Your task to perform on an android device: Make a copy of the PXL_20230614_075718185.MP.jpg to palm folder 
Image 0: 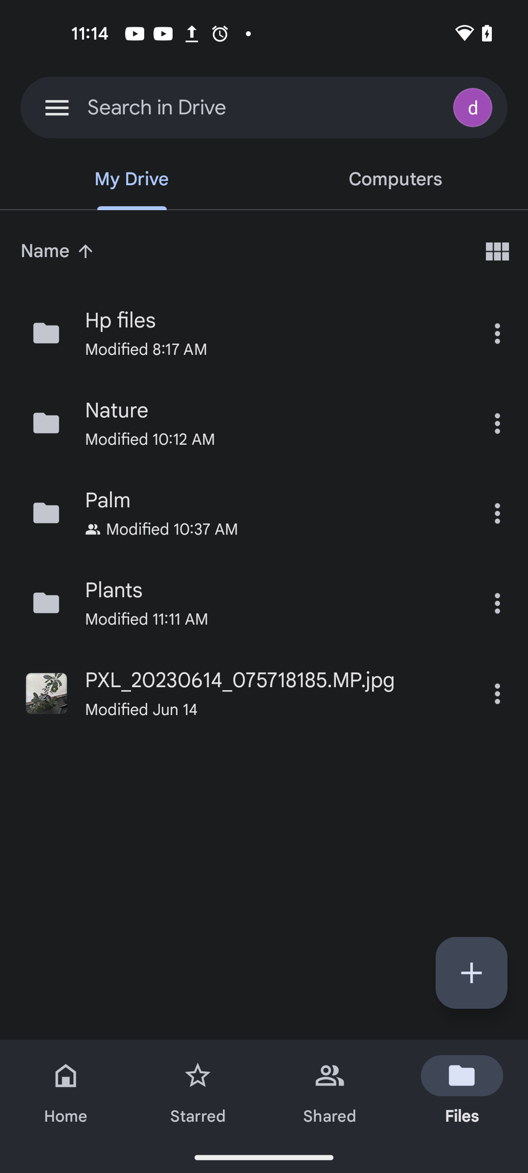
Click on the three dots of the PXL_20230614_075718185.MP.jpg 
Step 0: click (497, 694)
Image 1: 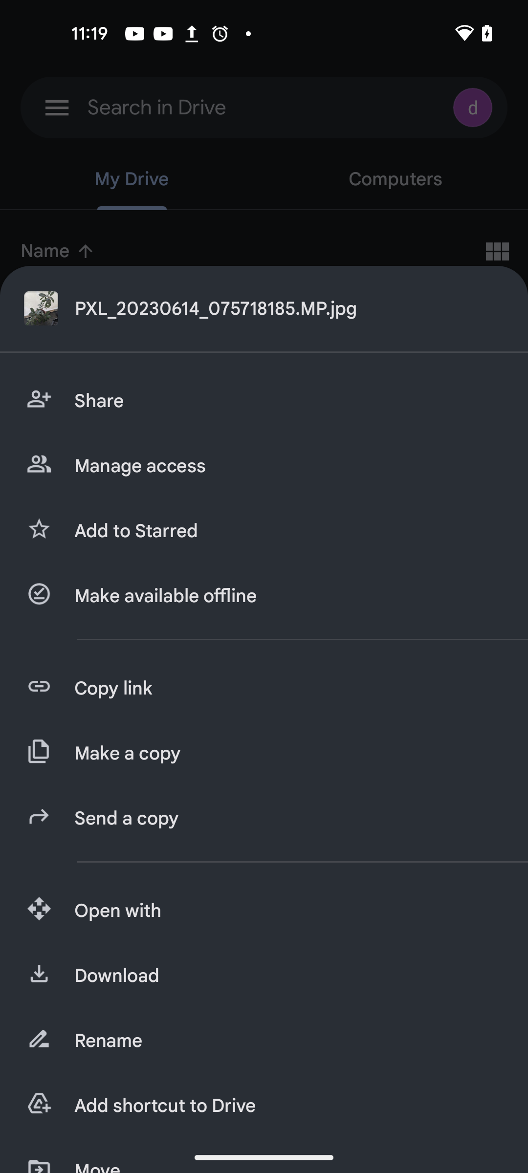
Click on the Make a copy icon
Step 1: click (286, 753)
Image 2: 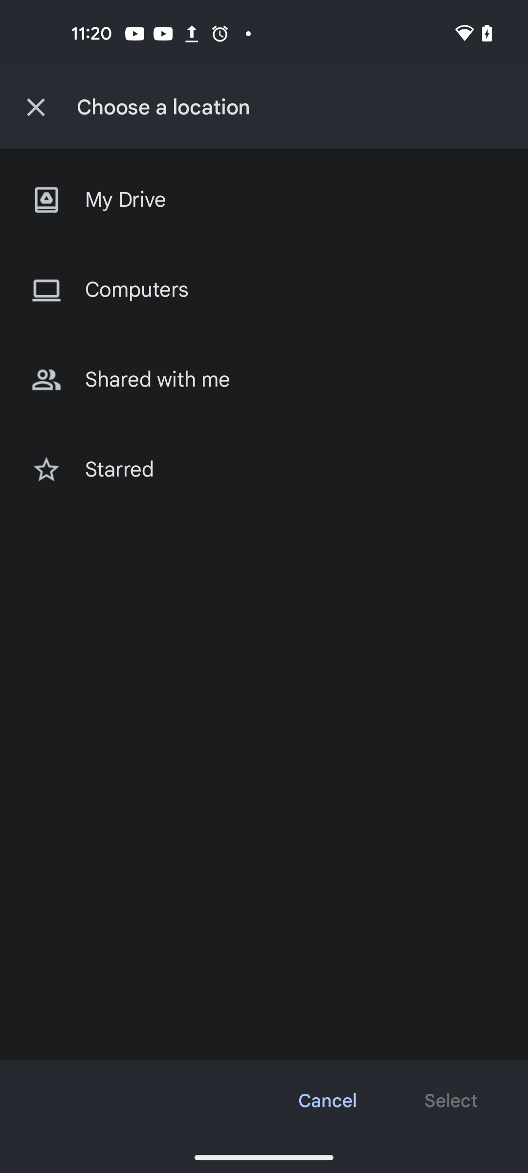
Click on My drive option 
Step 2: click (275, 200)
Image 3: 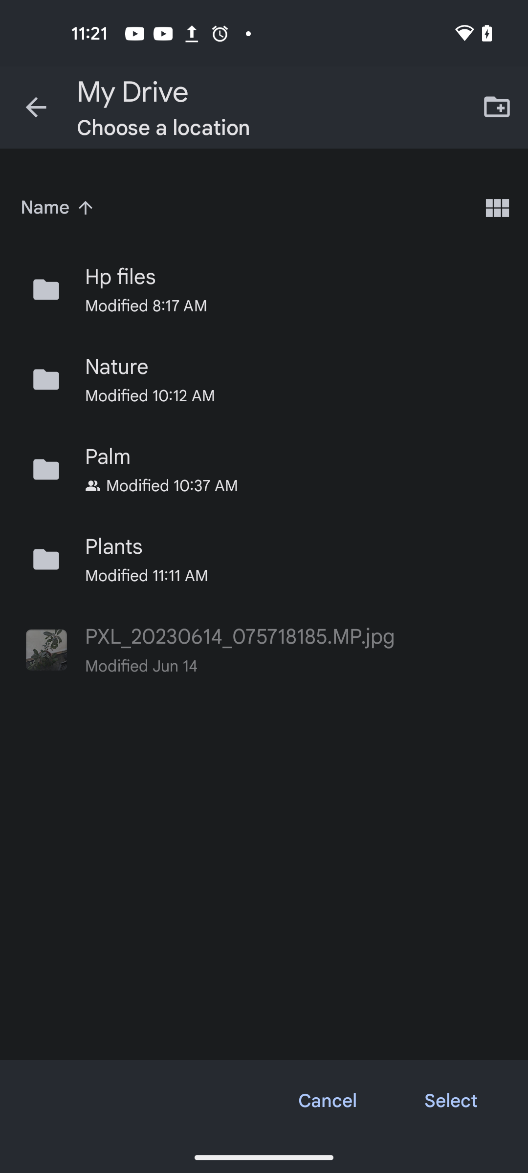
Click on the Palm folder
Step 3: click (275, 457)
Image 4: 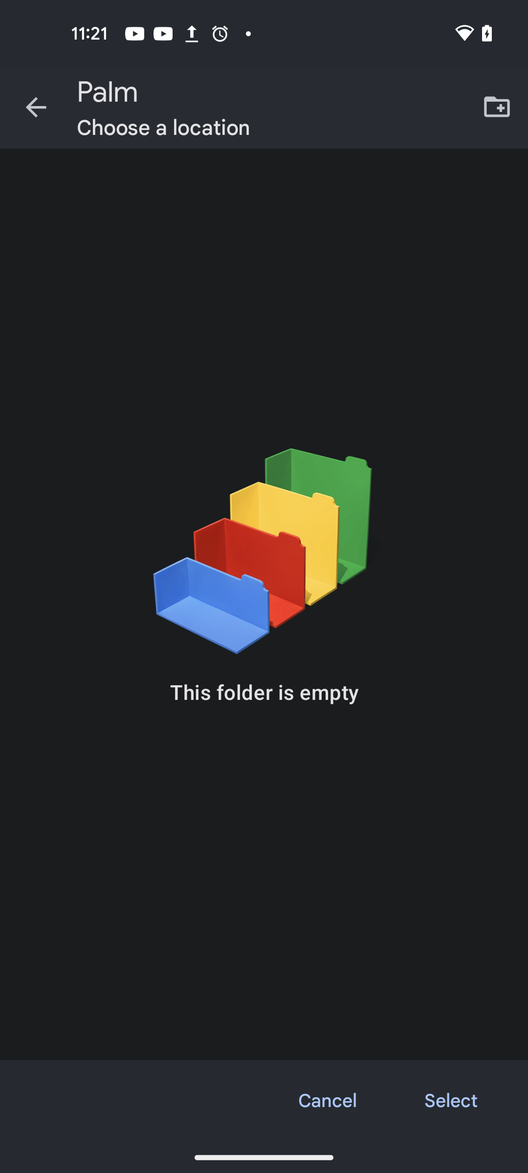
click on the select button at the bottom right corner of the screen 
Step 4: click (451, 1101)
Image 5: 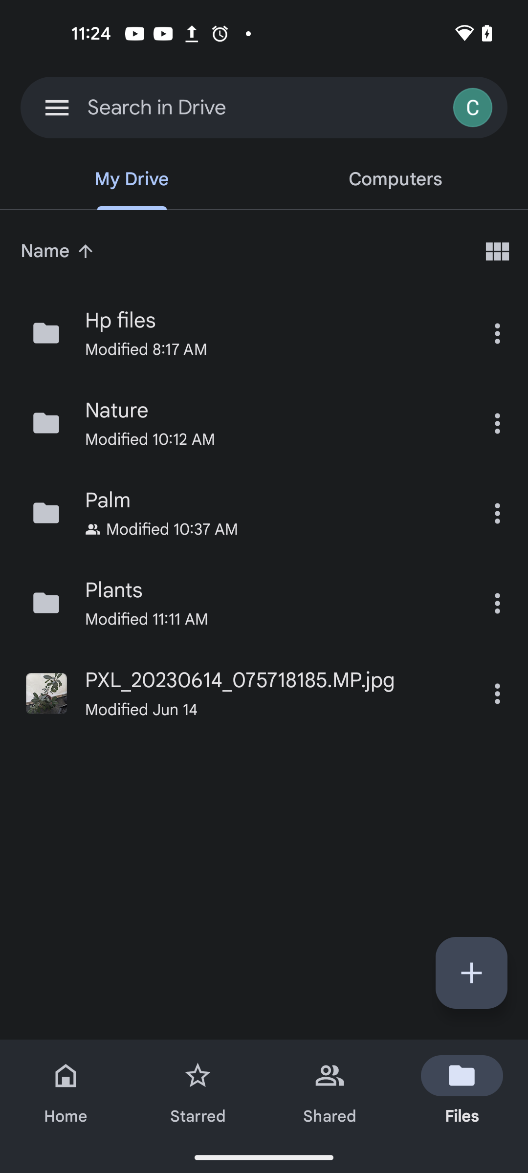
open the palm folder
Step 5: click (275, 500)